Your task to perform on an android device: We made the choice to go to the Colosseum in Italy. Find a flight for three adults and one checked bag in the ecolony class from Orly to Fiumicino between October 20 and October 22 in the Kiwi.com app
Image 0: 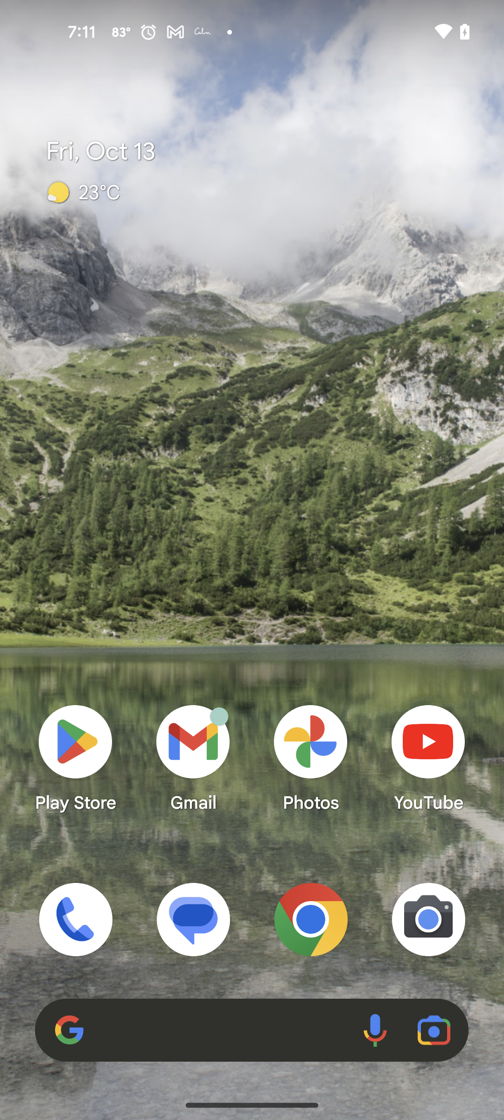
Open the Kiwi.com app
Step 0: open app "Kiwi.com"
Image 1: 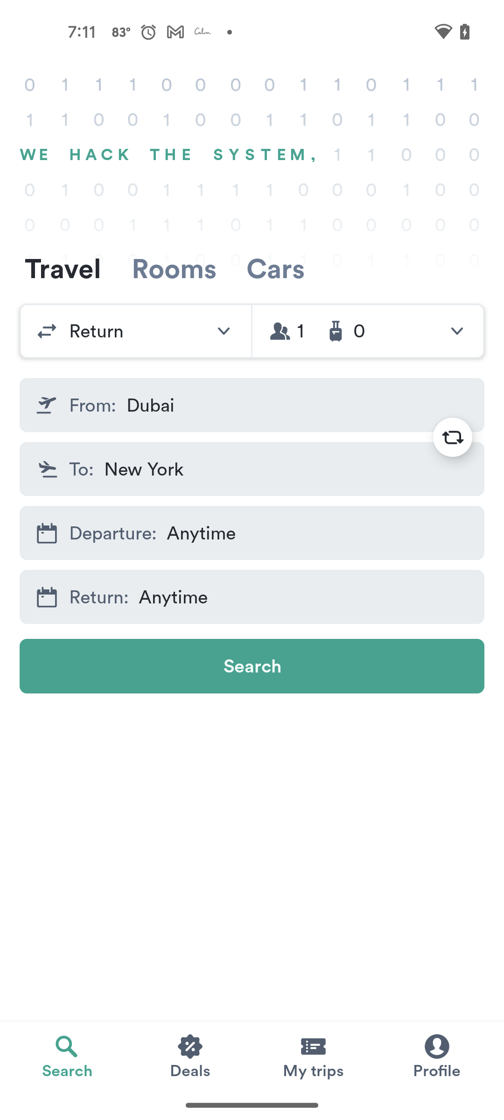
Click on the From section
Step 1: click (298, 405)
Image 2: 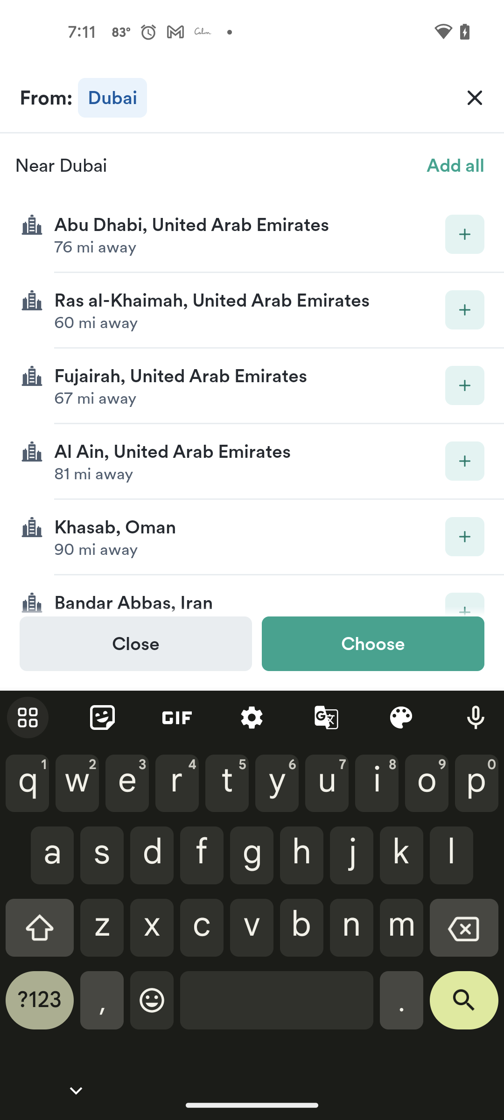
Click on the close icon at the top right of the screen
Step 2: click (475, 98)
Image 3: 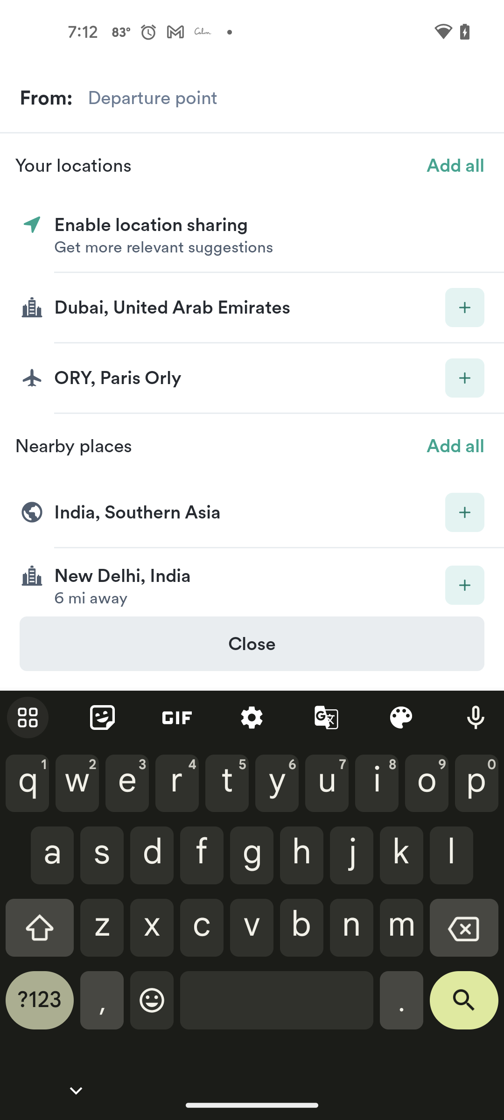
Type Orly
Step 3: type "Orly"
Image 4: 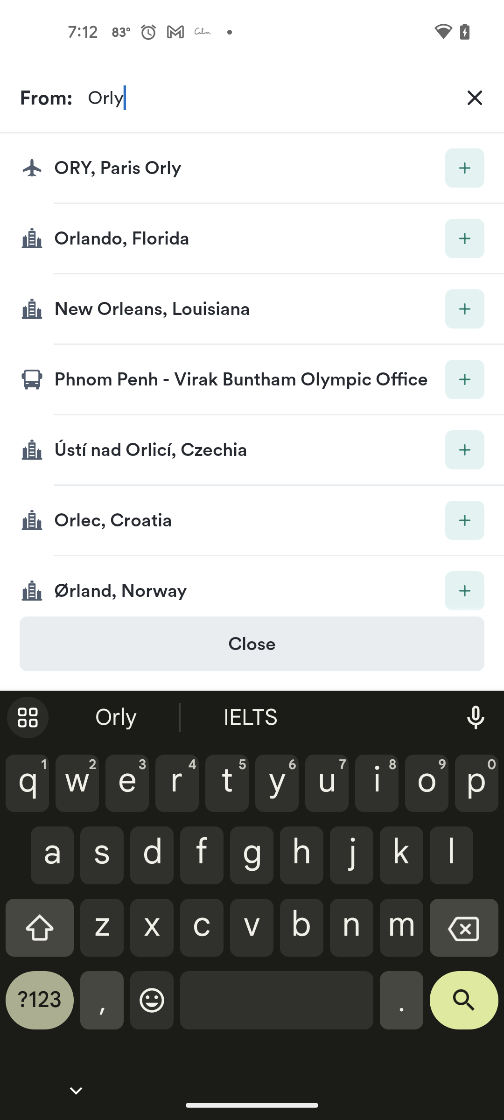
Click on the first suggested result
Step 4: click (252, 168)
Image 5: 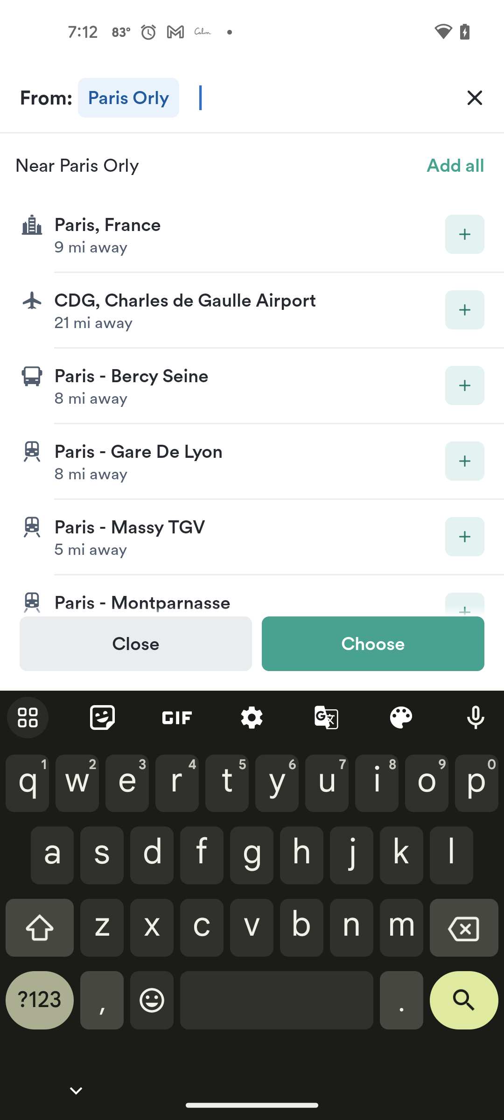
Click on the Choose button 
Step 5: click (373, 644)
Image 6: 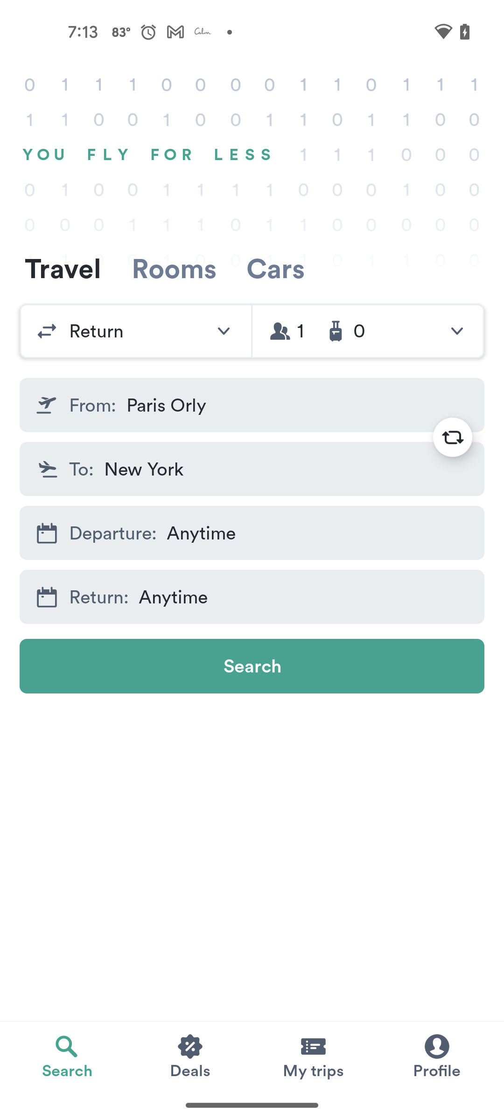
Click on the to section
Step 6: click (287, 469)
Image 7: 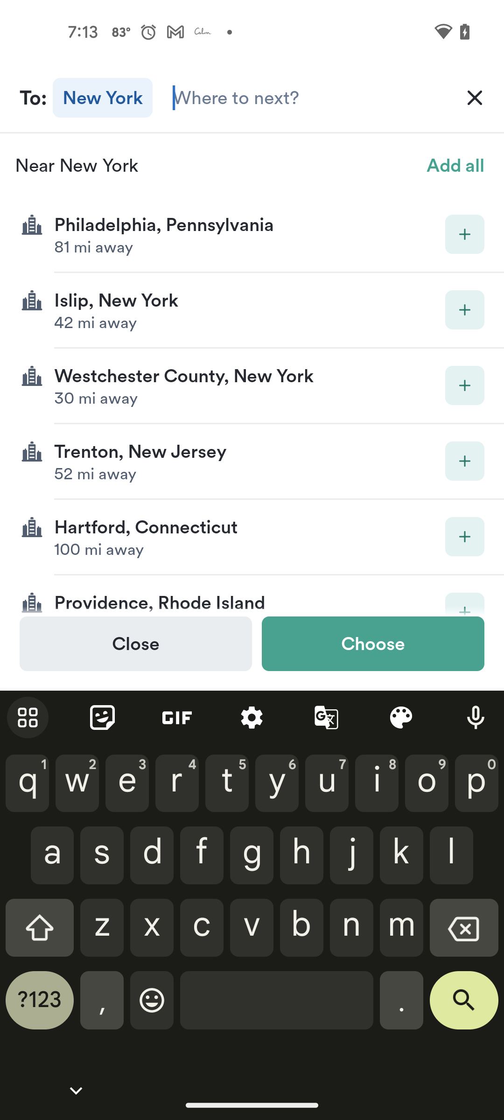
Click on the close icon at the top right of the screen
Step 7: click (475, 98)
Image 8: 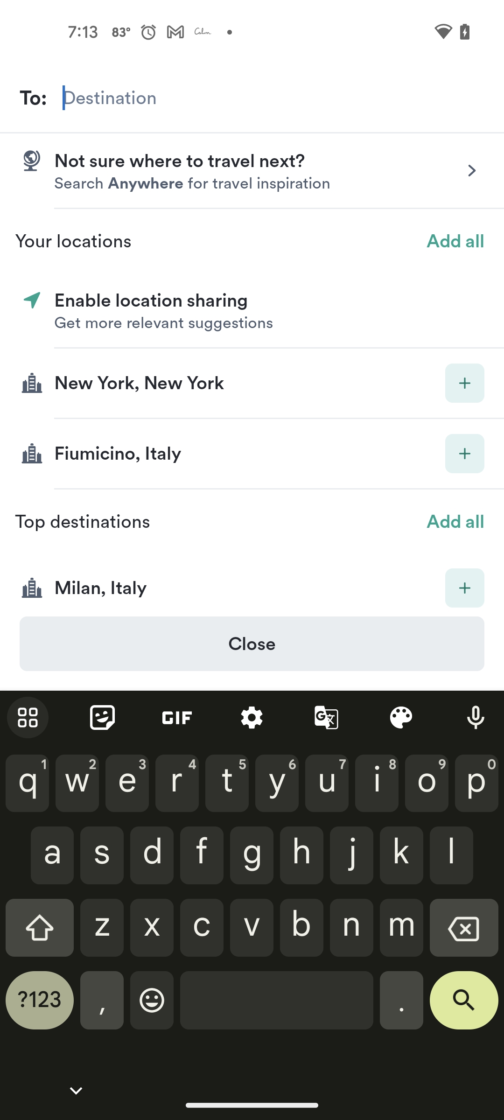
Type Fiumicino
Step 8: type "Fiumicino"
Image 9: 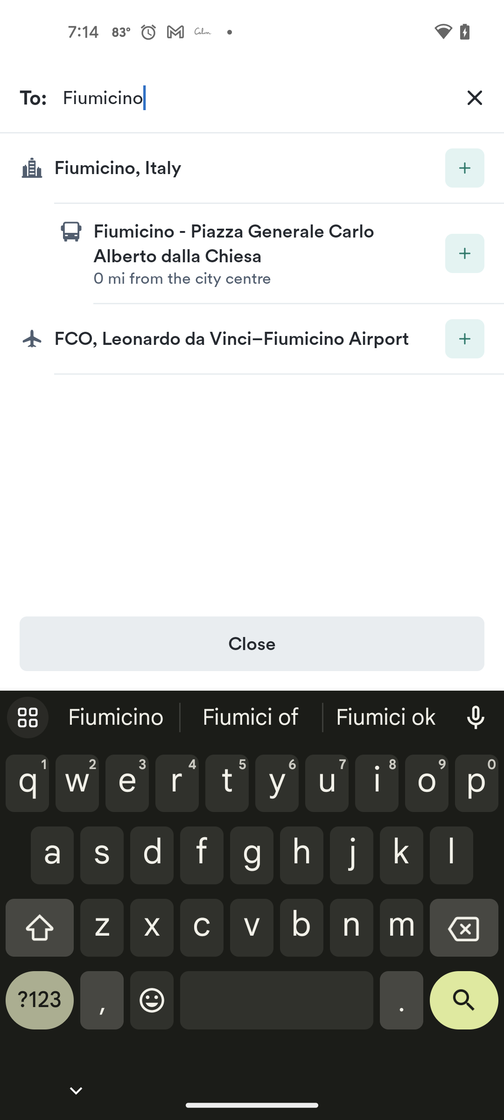
Click on the Fiumicino airport suggested result
Step 9: click (231, 338)
Image 10: 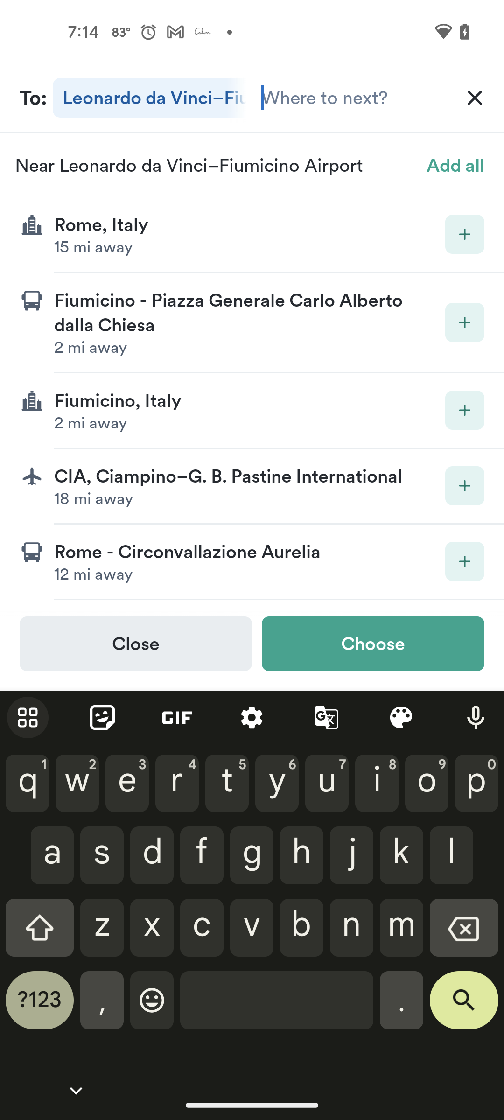
Click on the Choose button
Step 10: click (373, 644)
Image 11: 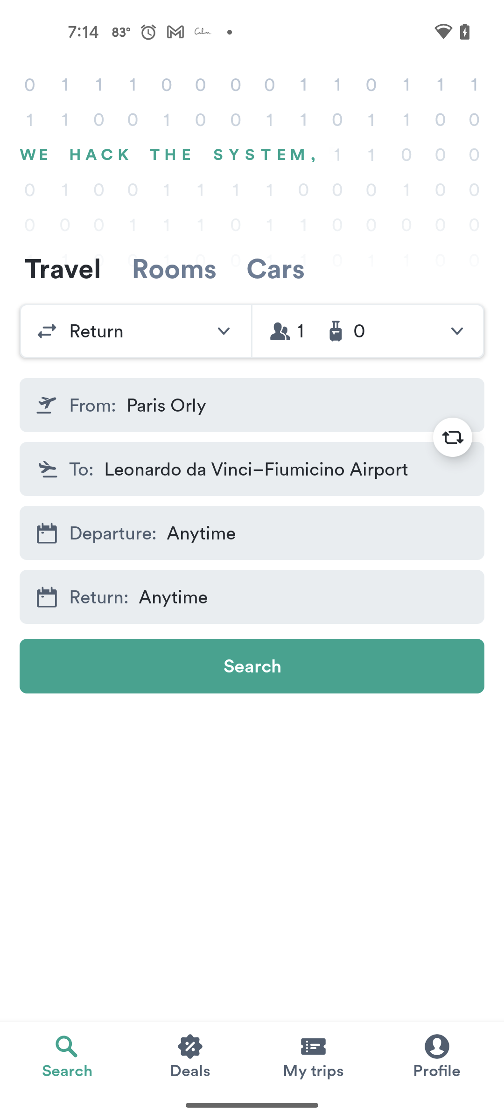
Click on the departure section
Step 11: click (318, 533)
Image 12: 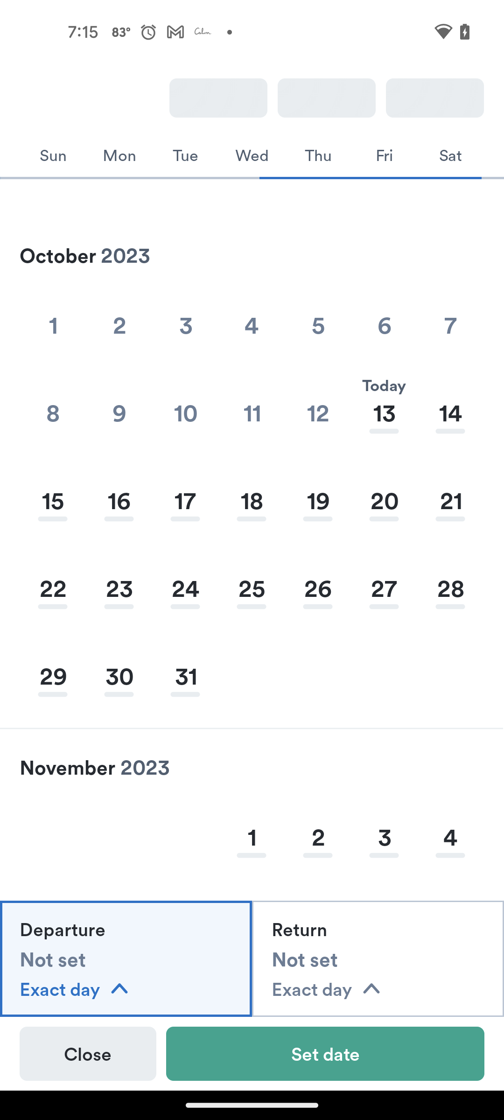
Click on the 20 October
Step 12: click (385, 497)
Image 13: 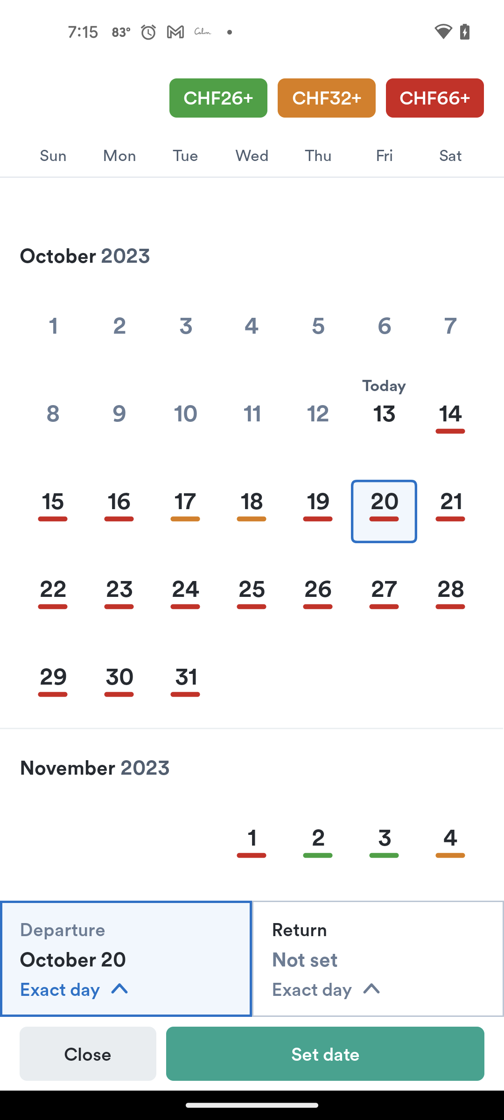
Click on the 22 October
Step 13: click (58, 595)
Image 14: 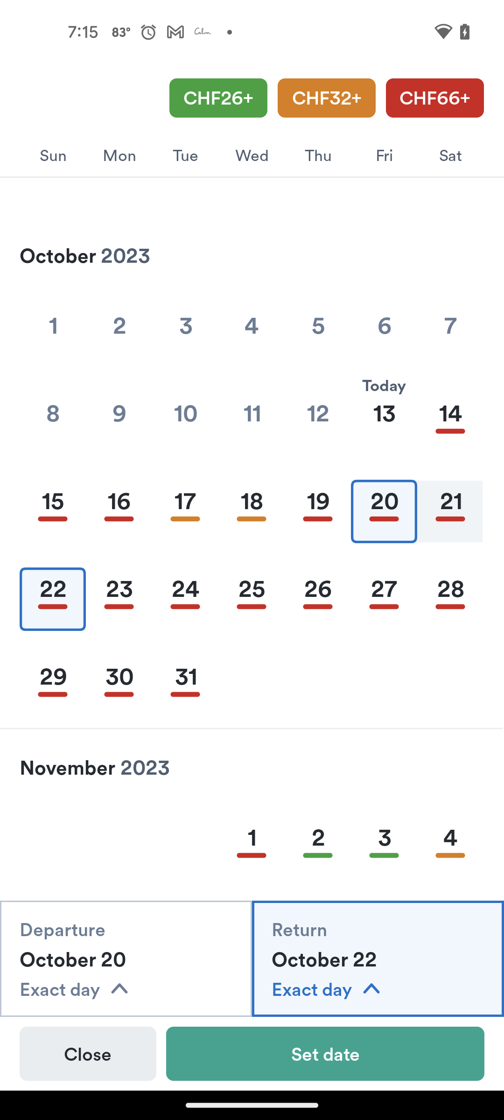
Click on the Set date button at the bottom right of the screen
Step 14: click (325, 1053)
Image 16: 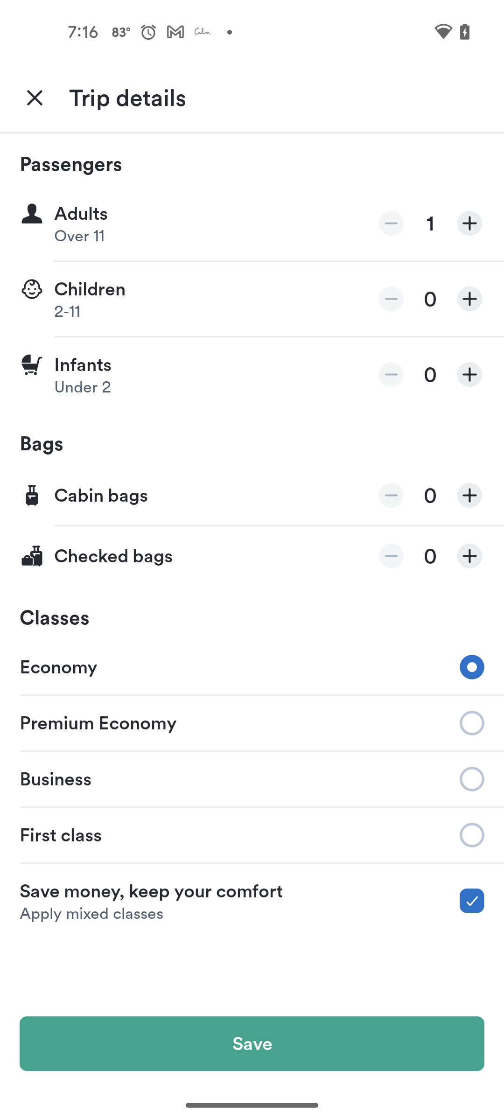
Click on the plus icon next to Adults option in the Passengers section
Step 16: click (469, 223)
Image 17: 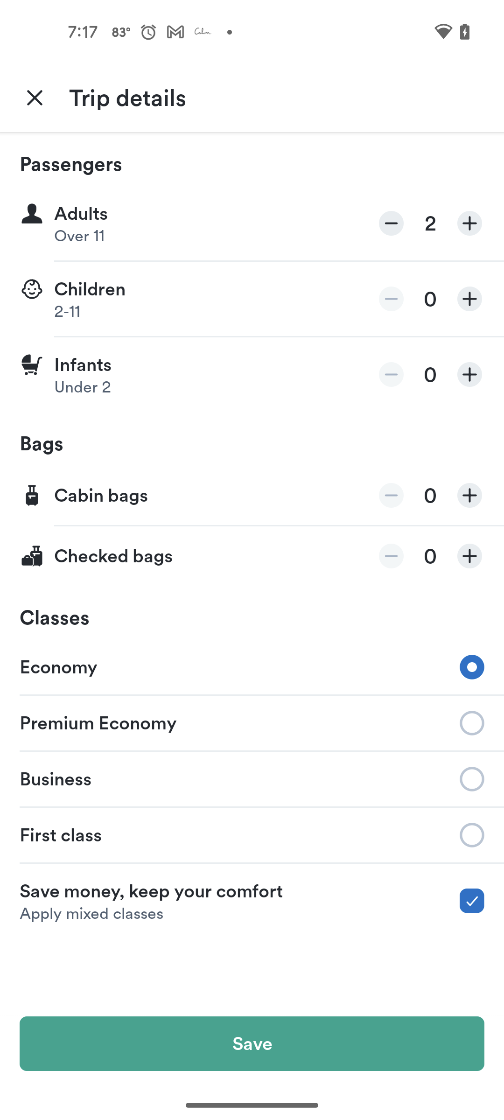
Click on the plus icon next to Adults option in the Passengers section
Step 17: click (469, 223)
Image 18: 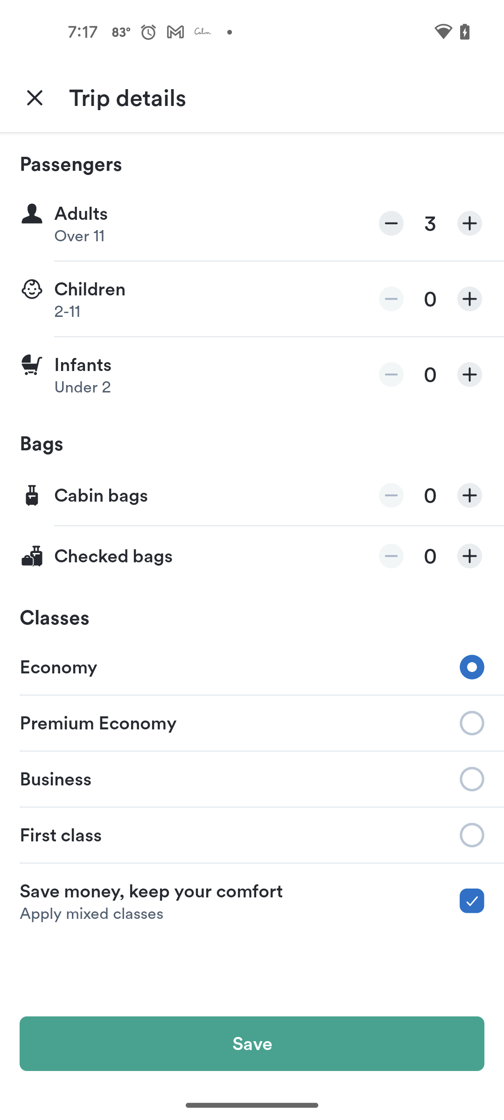
Click on the plus icon next to Checked bags option in the Bags section
Step 18: click (469, 556)
Image 19: 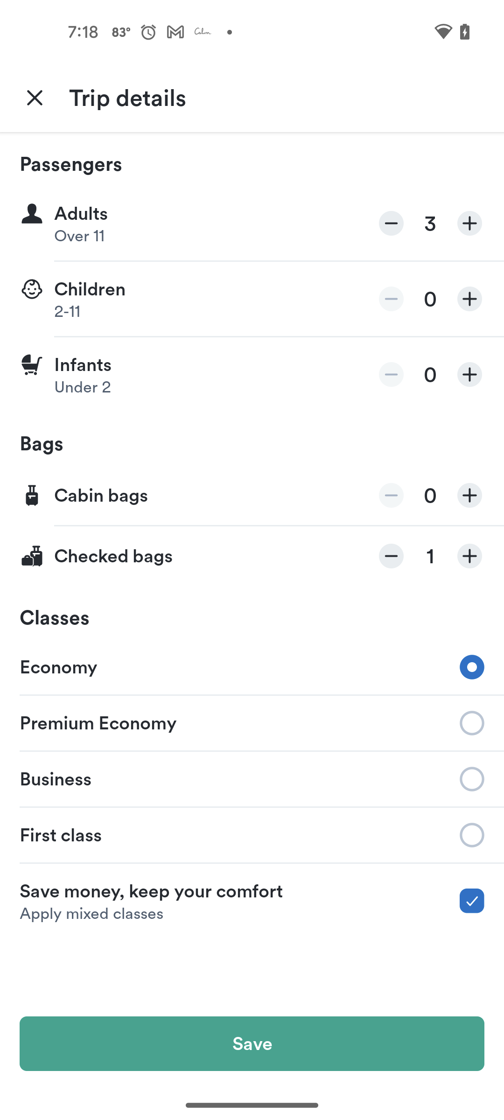
Click on the Save button at the bottom of the screen
Step 19: click (252, 1043)
Image 20: 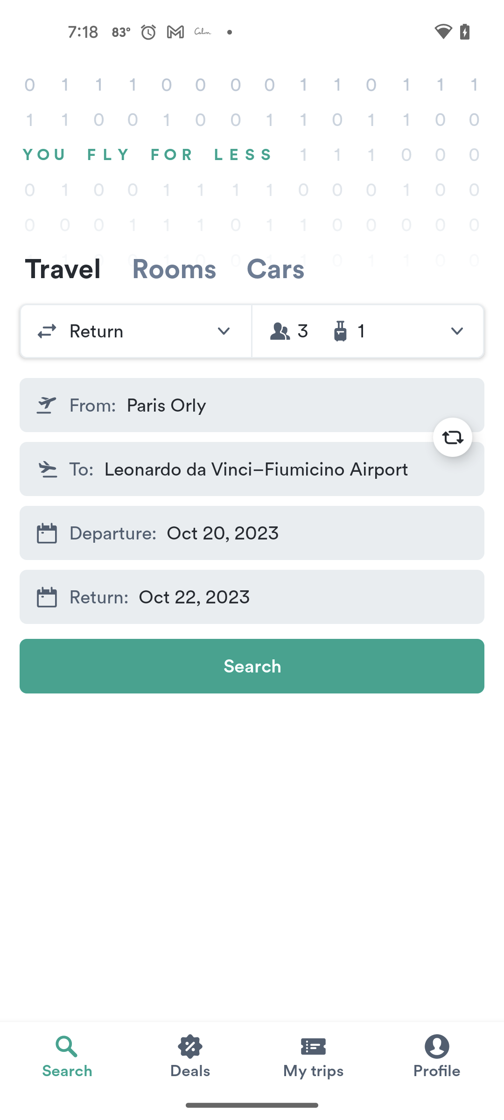
Click on the Search button
Step 20: click (252, 666)